Your task to perform on an android device: In the Shopsy app, look for the Shoes with the sports filter.
Image 0: 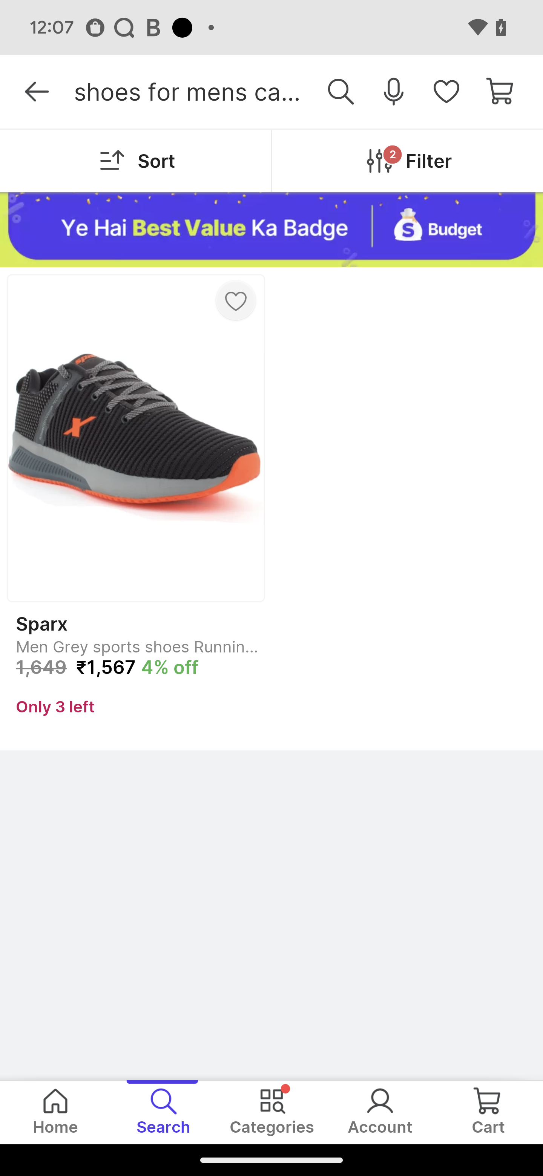
Click on the filter button
Step 0: click (409, 148)
Image 1: 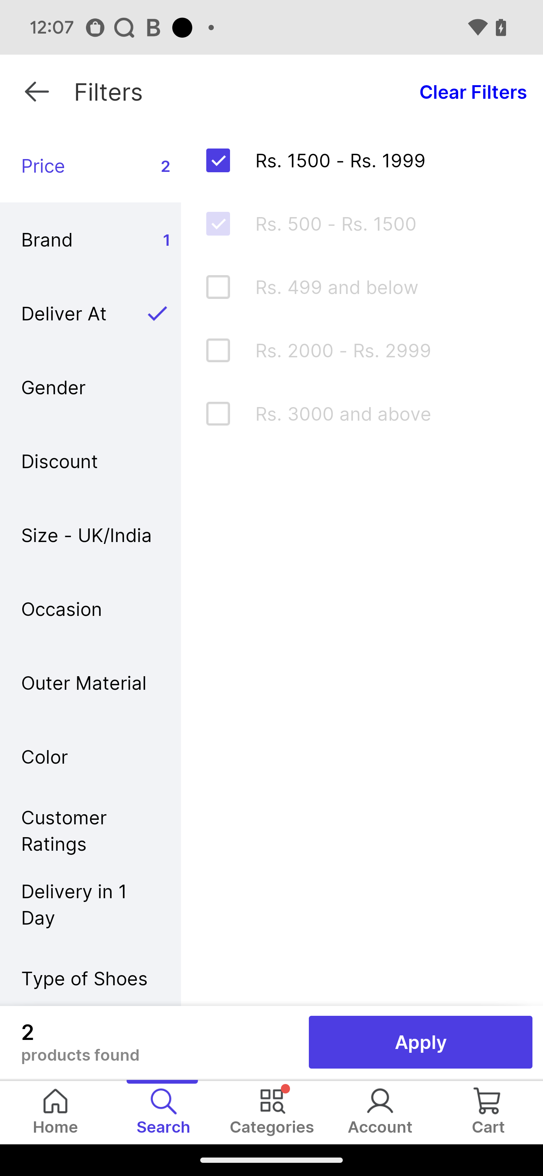
Click on the occasion
Step 1: click (90, 608)
Image 2: 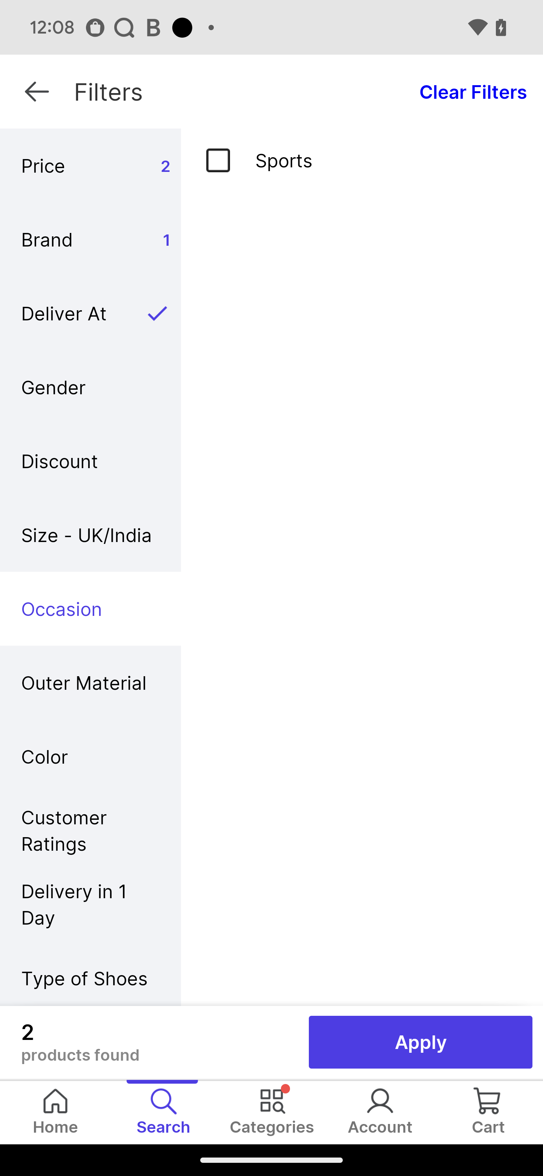
Click on the sports filter
Step 2: click (232, 159)
Image 3: 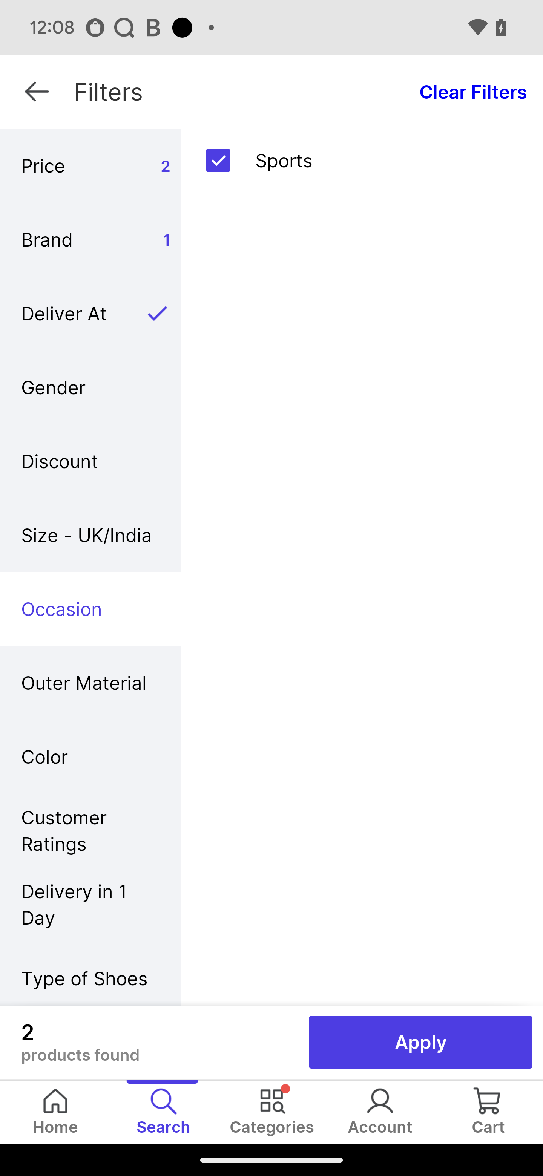
Click on the apply button
Step 3: click (427, 1058)